Your task to perform on an android device: On the Simple Habit app, play the light rain sound for my mother's meditation.
Image 0: 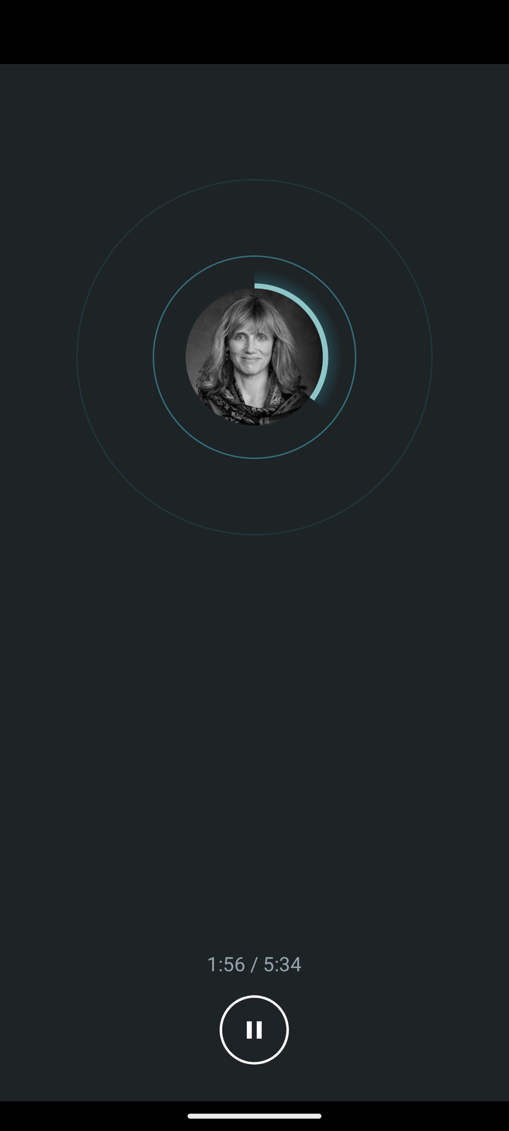
Go back to the home screen of the app.
Step 0: press back button
Image 1: 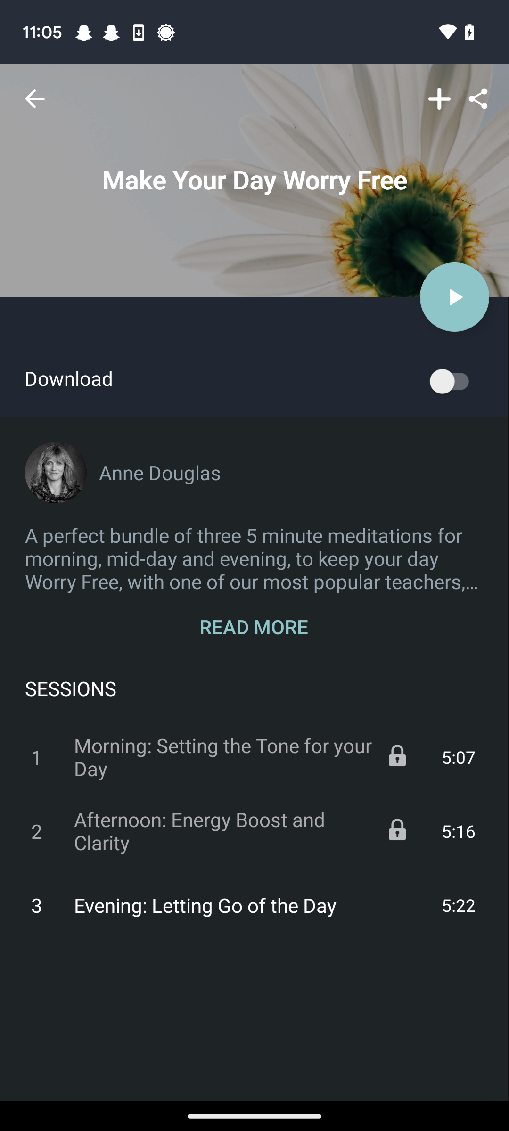
Go back to the home screen of the app.
Step 1: press back button
Image 2: 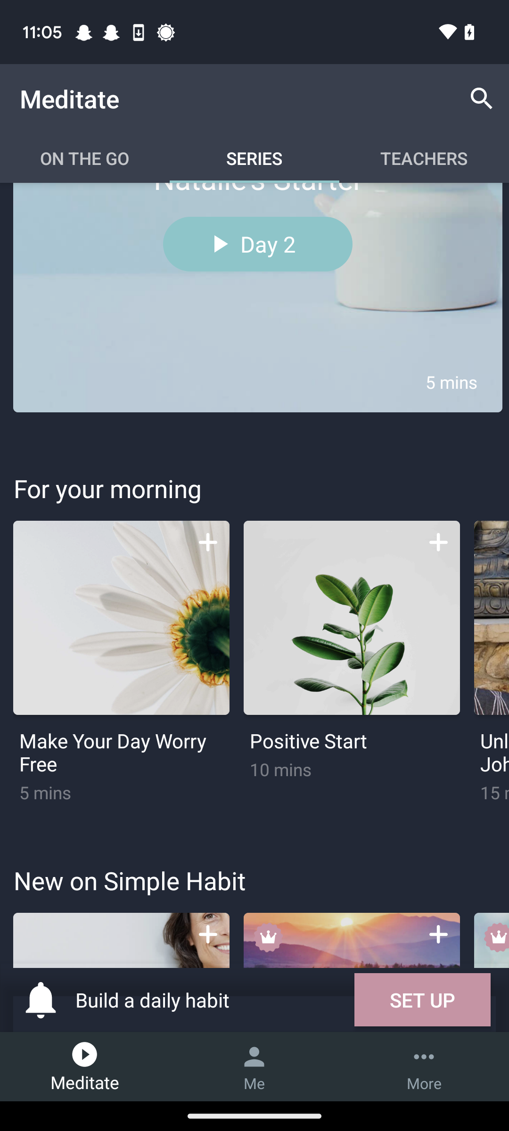
Click on the search icon at the top-right of the screen.
Step 2: click (482, 98)
Image 3: 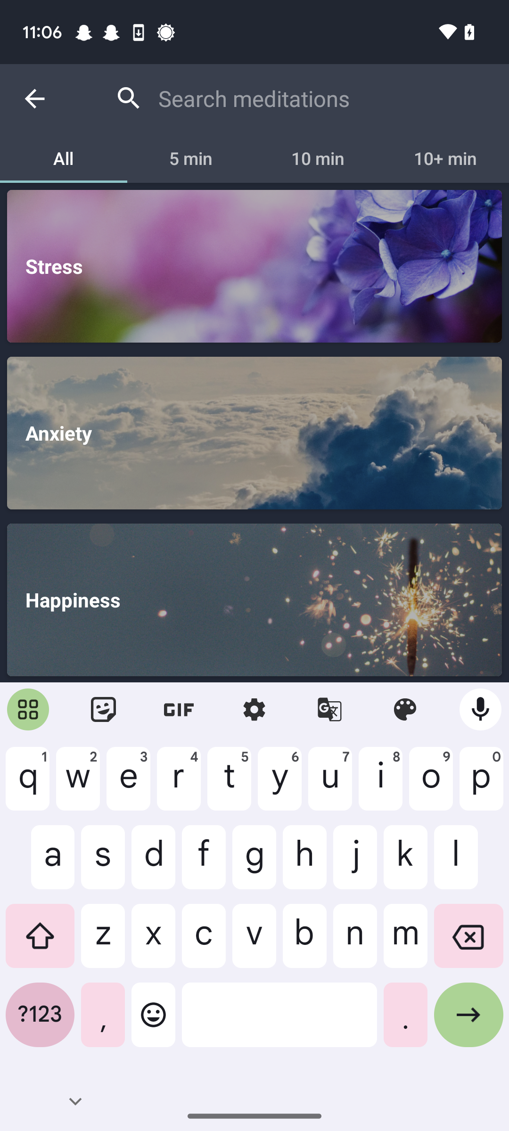
Type in Light rain.
Step 3: type "Light rain"
Image 4: 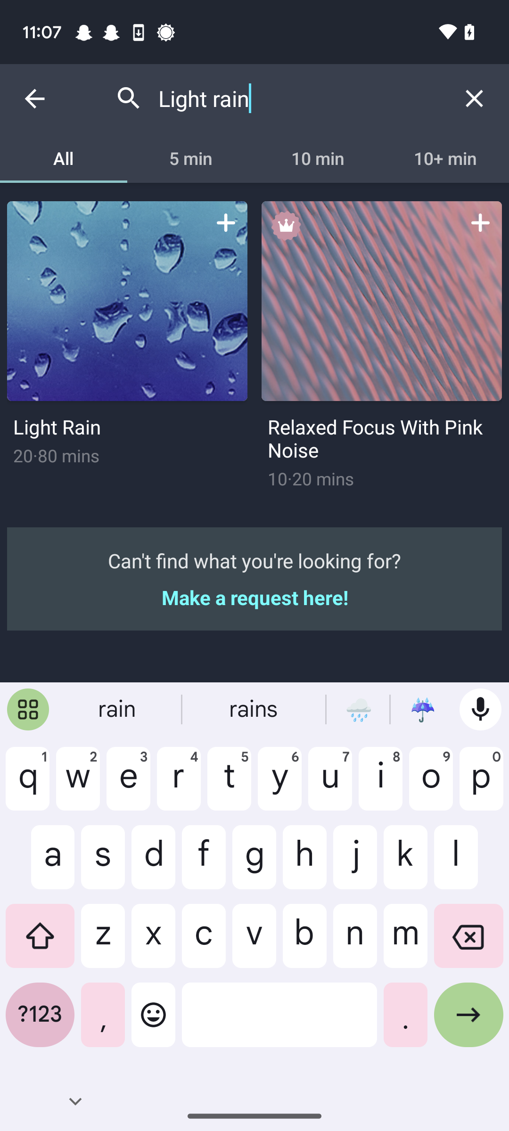
Click on the first search result.
Step 4: click (127, 301)
Image 5: 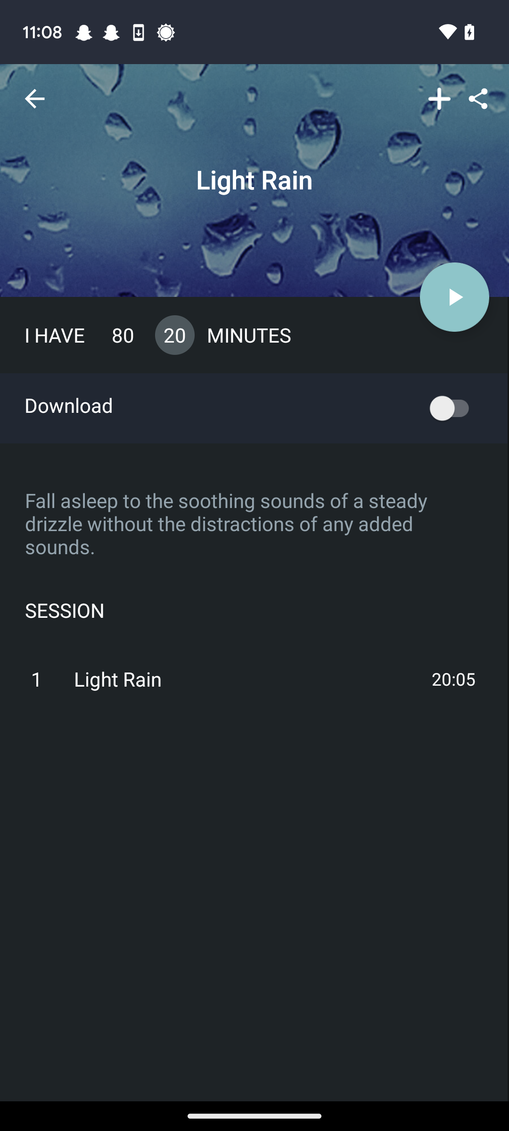
Click on the Play icon.
Step 5: click (454, 296)
Image 6: 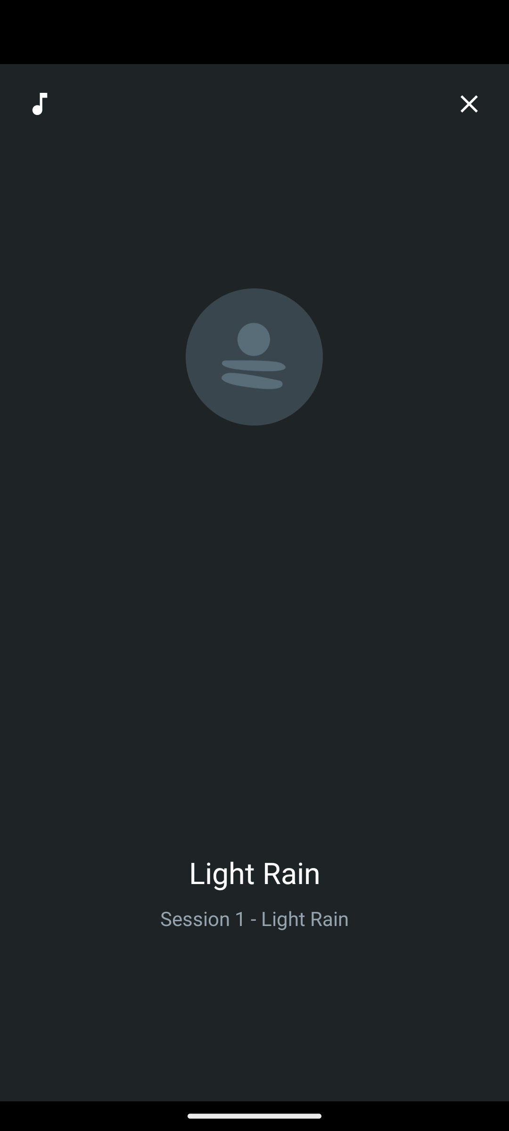
Click on the Play icon.
Step 6: wait